Your task to perform on an android device: I want to see more details of the Intercity direct to Rotterdam Centraal departing on 07:08 am
Image 0: 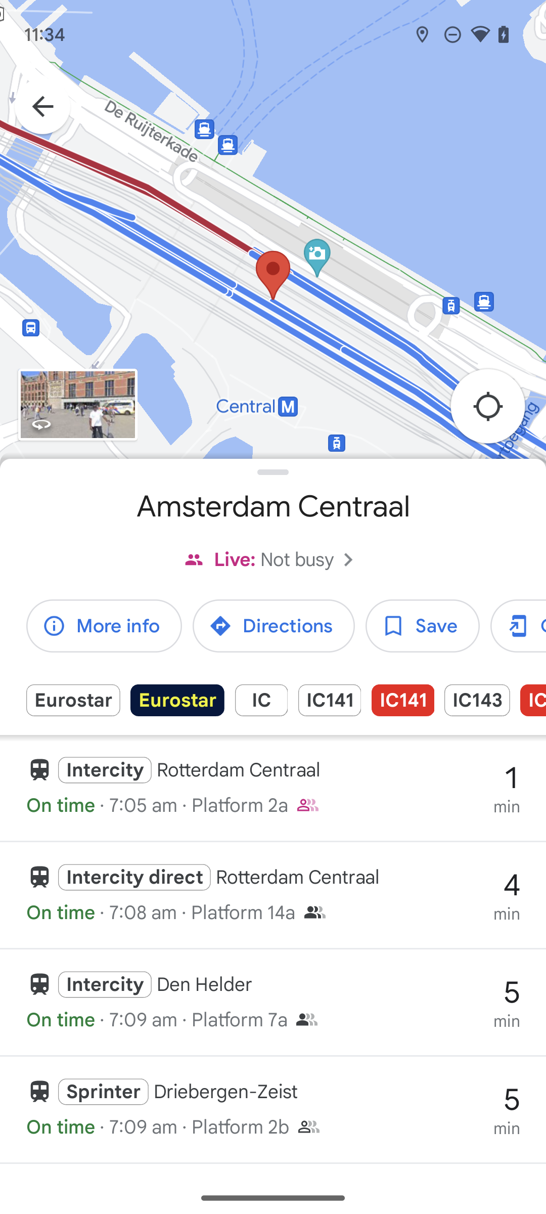
Click on the second suggestion.
Step 0: click (273, 894)